Your task to perform on an android device: I want to fill the colour of navy blue in the background because this is my favourite colour
Image 0: 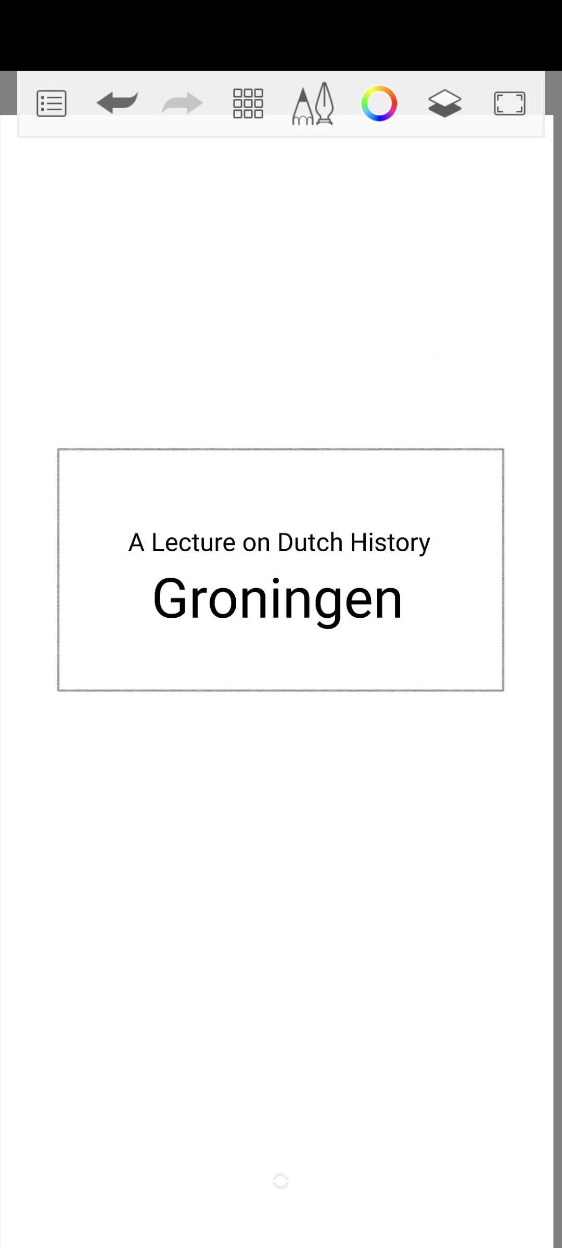
Click on the menu bar icon 
Step 0: click (247, 102)
Image 1: 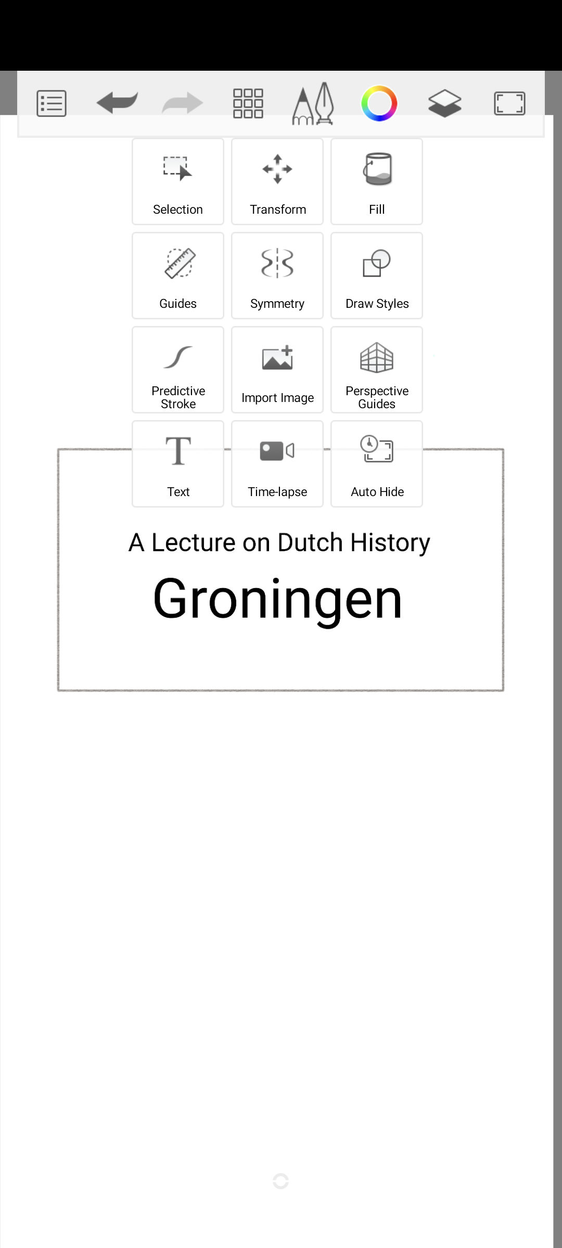
Click on the fill icon 
Step 1: click (381, 175)
Image 4: 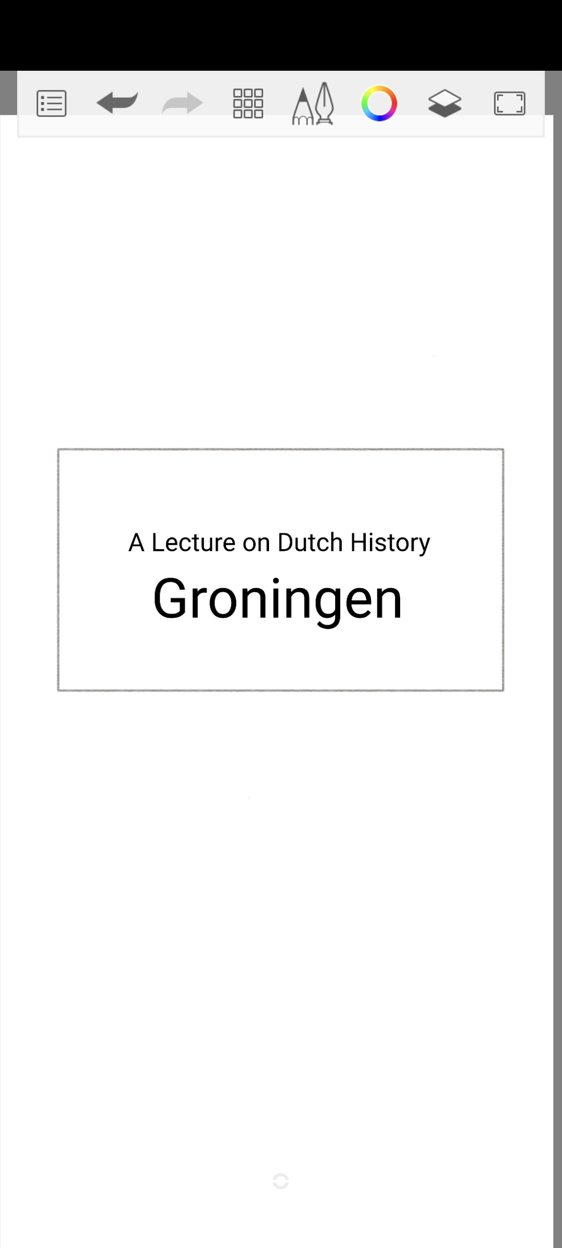
Click on the background 
Step 4: wait
Image 5: 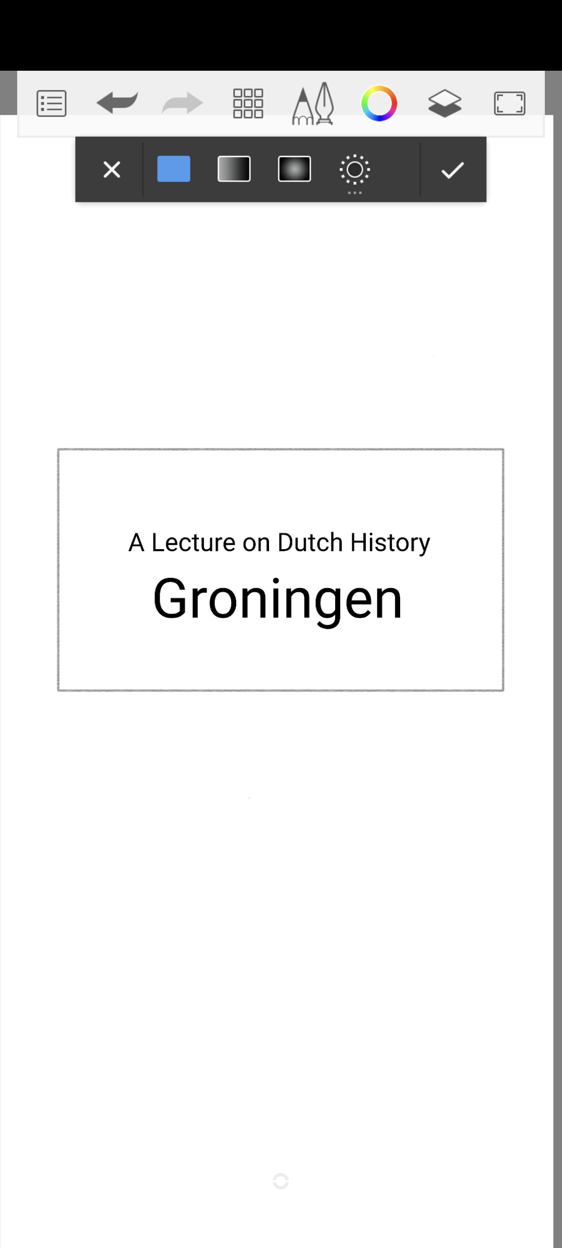
Click on the background 
Step 5: click (261, 933)